Your task to perform on an android device: Open Omio app, View the train schedule of 2153 acela at 6am Along with view the train arrival and departure time and Platform number.
Image 0: 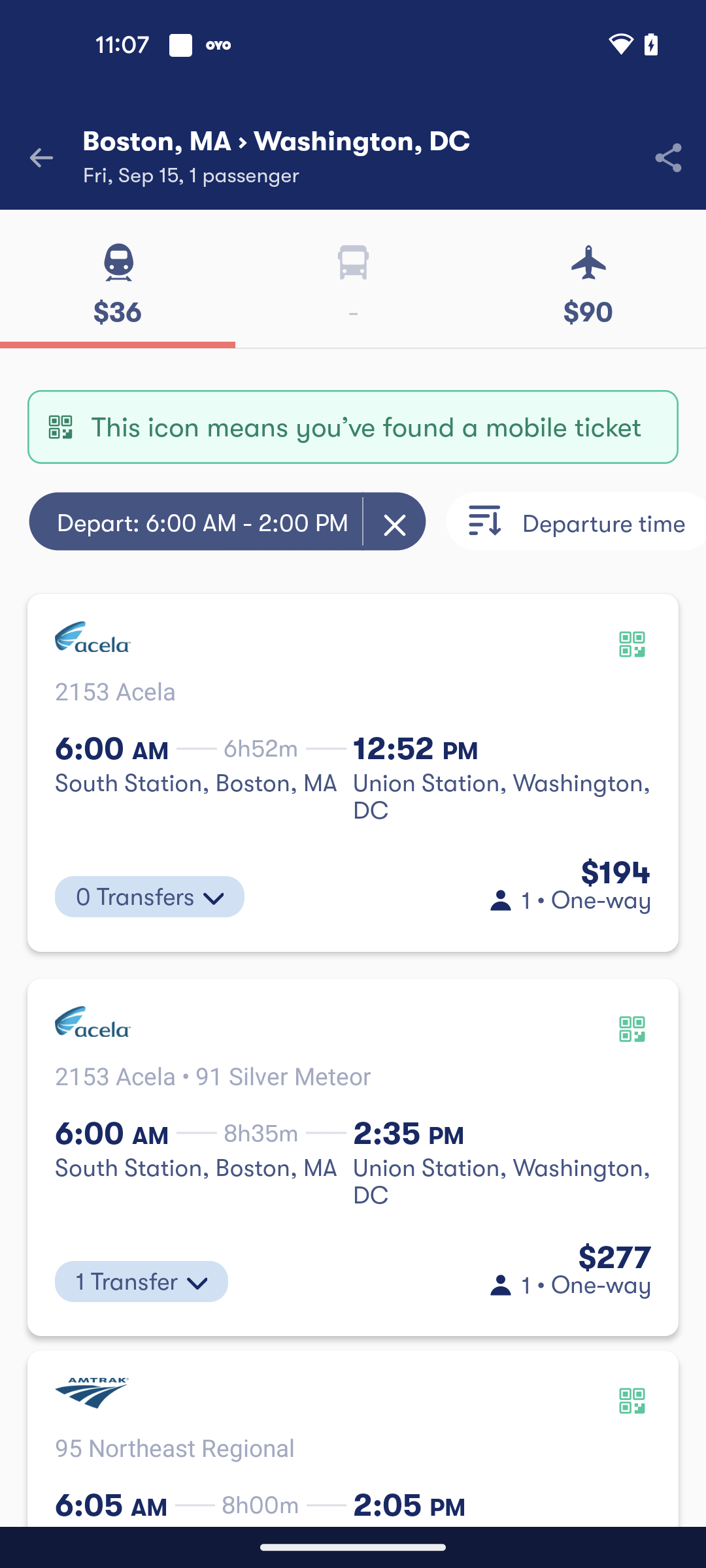
Open the First Train Schedule of 2153 acela at 6am
Step 0: click (112, 748)
Image 1: 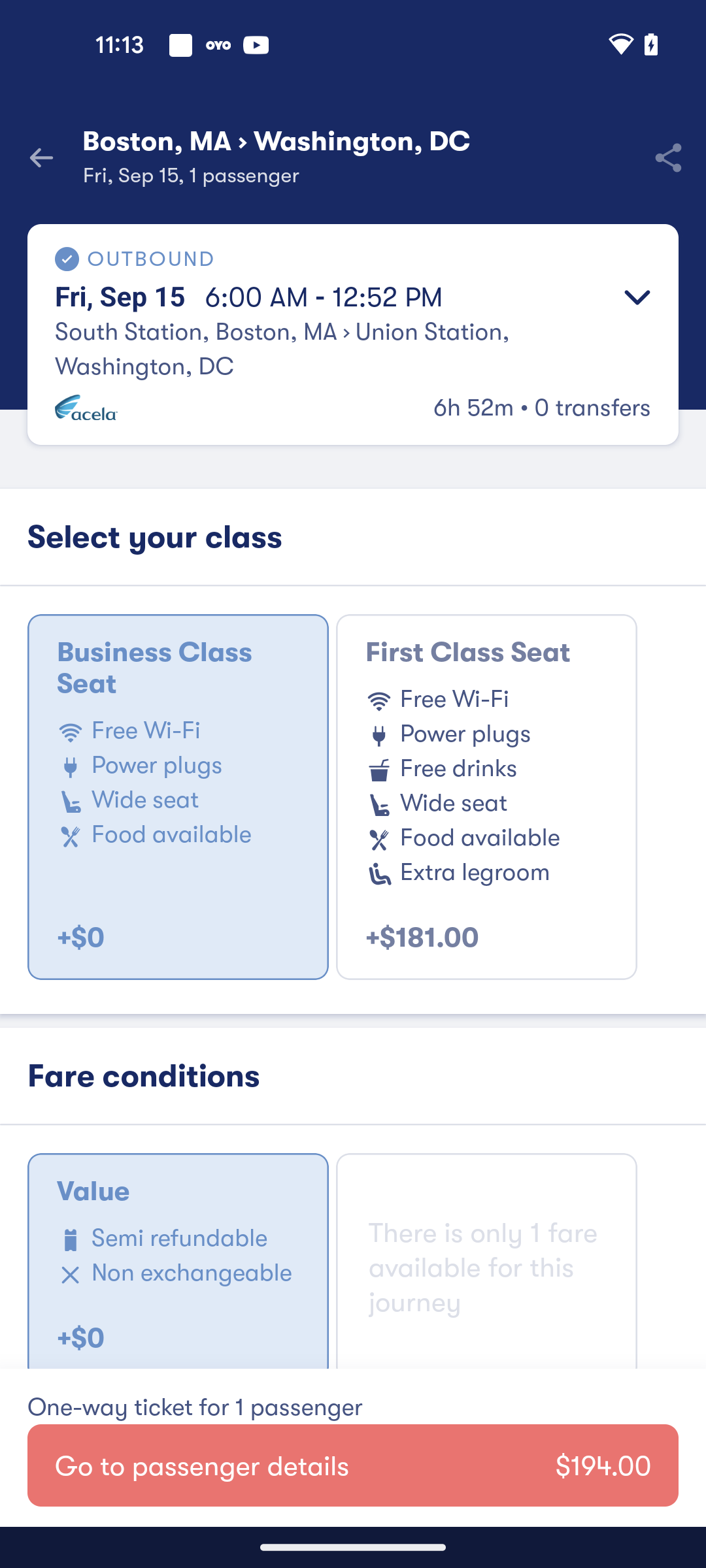
Swipe up to view more details
Step 1: scroll down
Image 3: 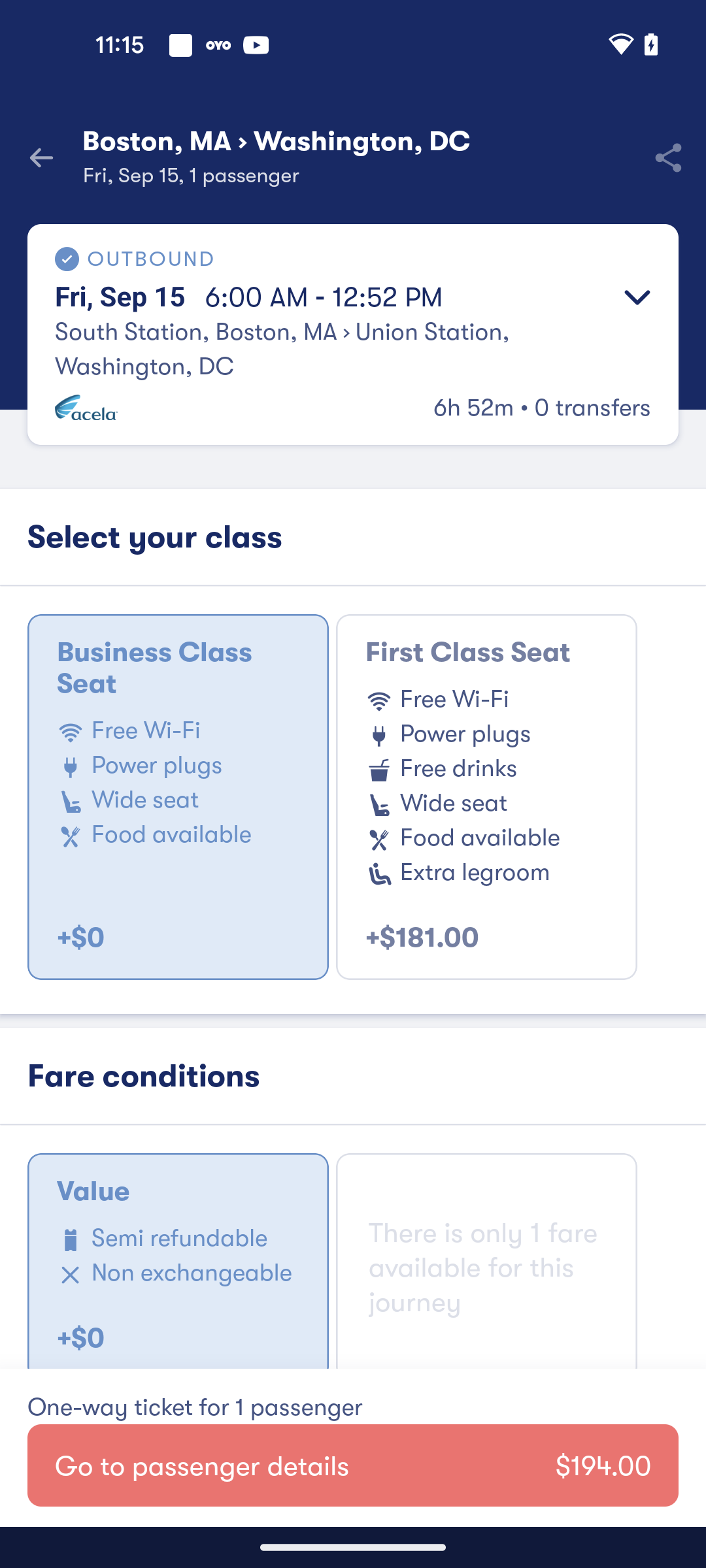
Click on the Drop-Down icon at the top right corner of the screen
Step 3: click (631, 294)